Your task to perform on an android device: Open Trainline app, Search for train schedules from London Bridge to Edinburgh Gateway on 15th August at 11am.
Image 0: 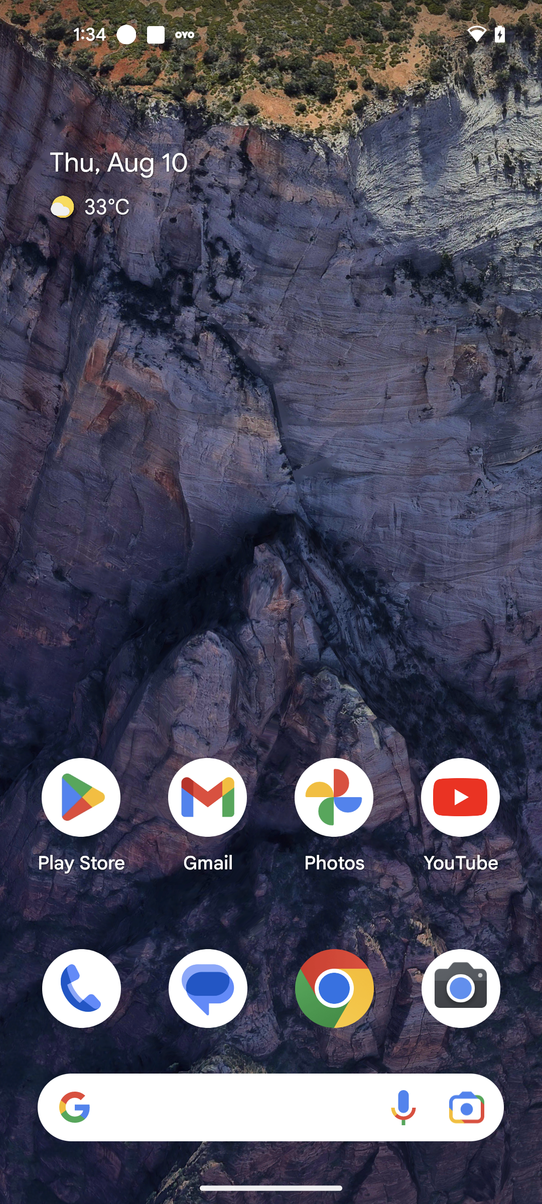
Open Trainline app
Step 0: open app "Trainline"
Image 1: 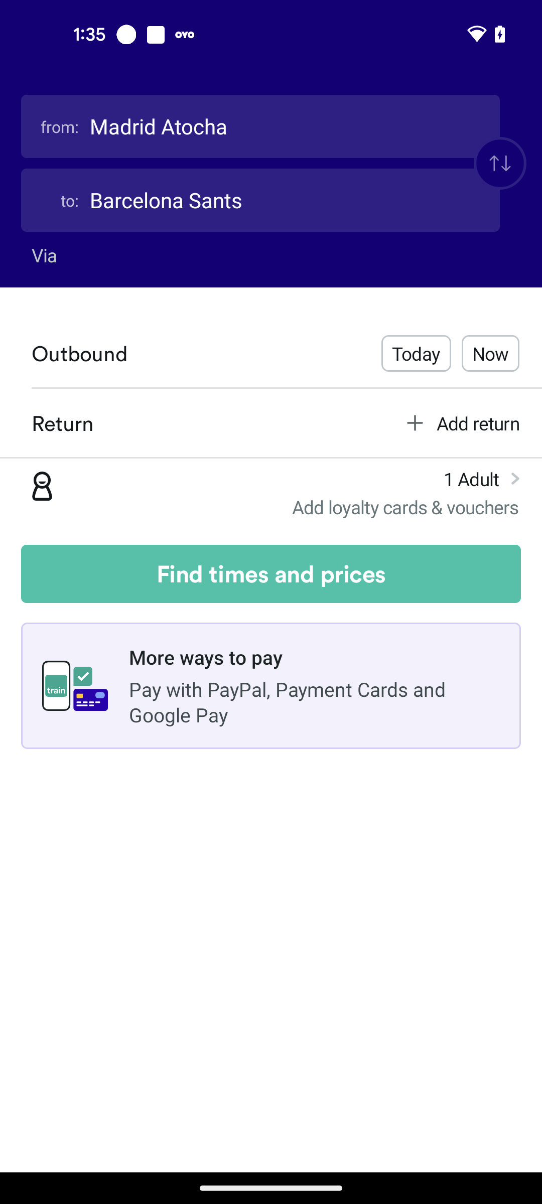
Click on the Departure city section
Step 1: click (260, 126)
Image 2: 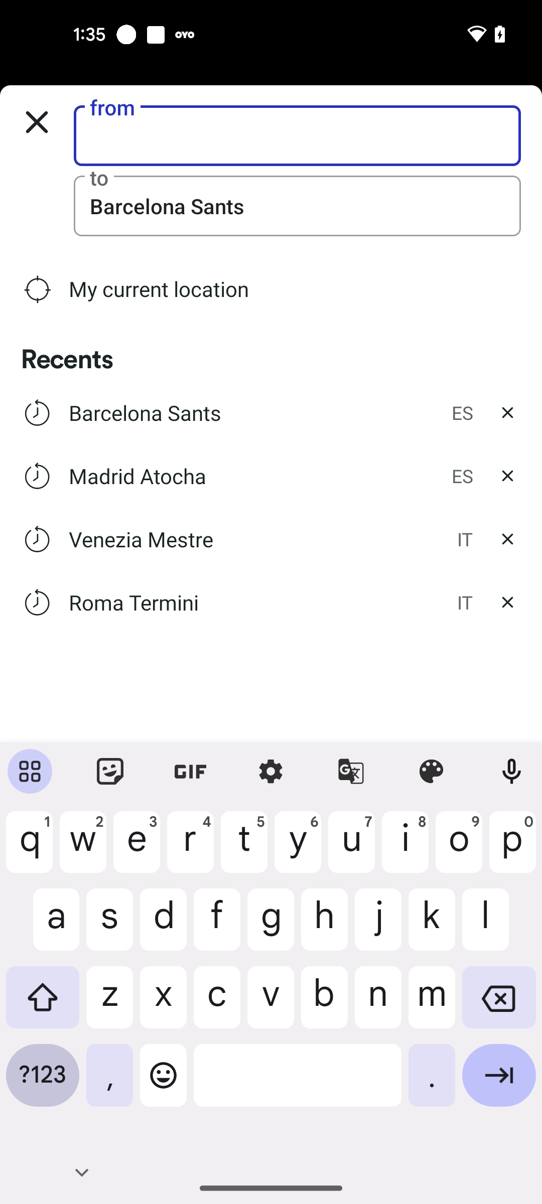
Search for London Bridge
Step 2: type "London Bridge"
Image 3: 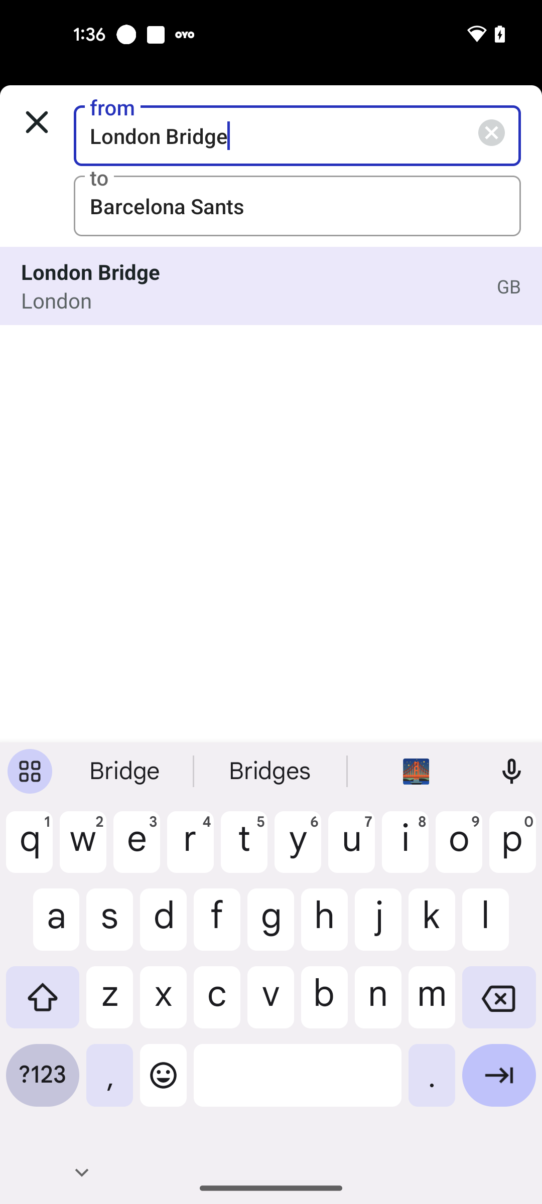
Click on the Arrival city section
Step 3: click (297, 206)
Image 4: 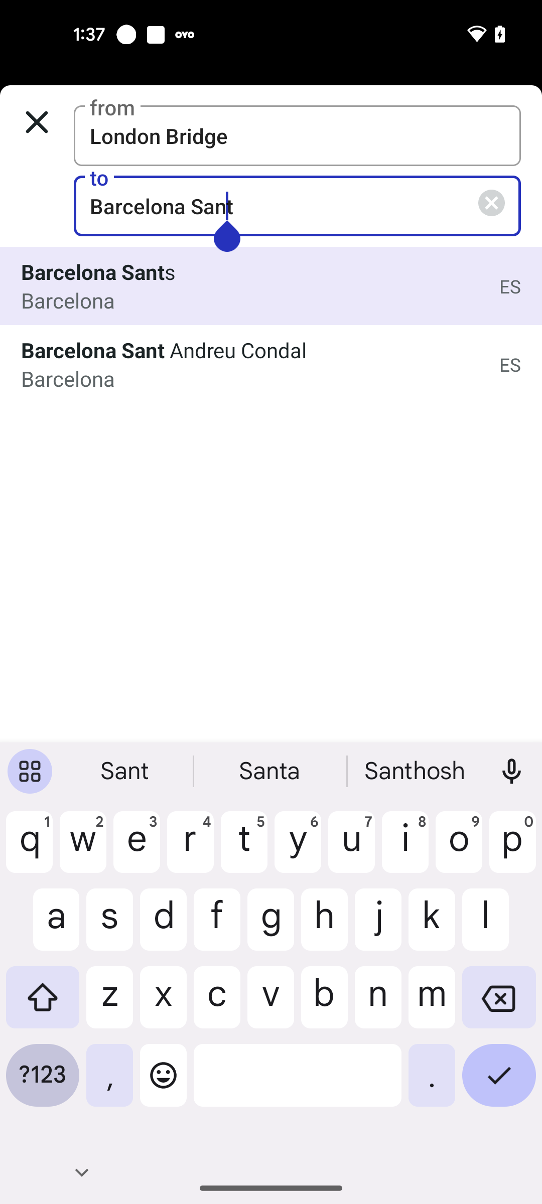
Click on the Close icon at the Arrival city section
Step 4: click (491, 203)
Image 6: 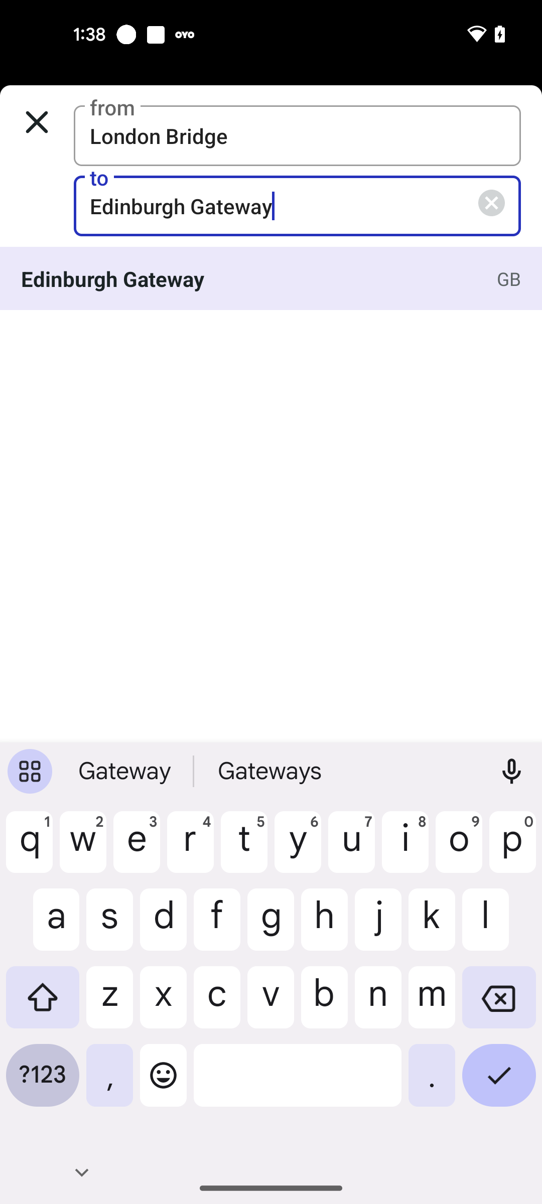
Click on the Tick icon at the bottom right corner of the screen
Step 6: click (499, 1083)
Image 7: 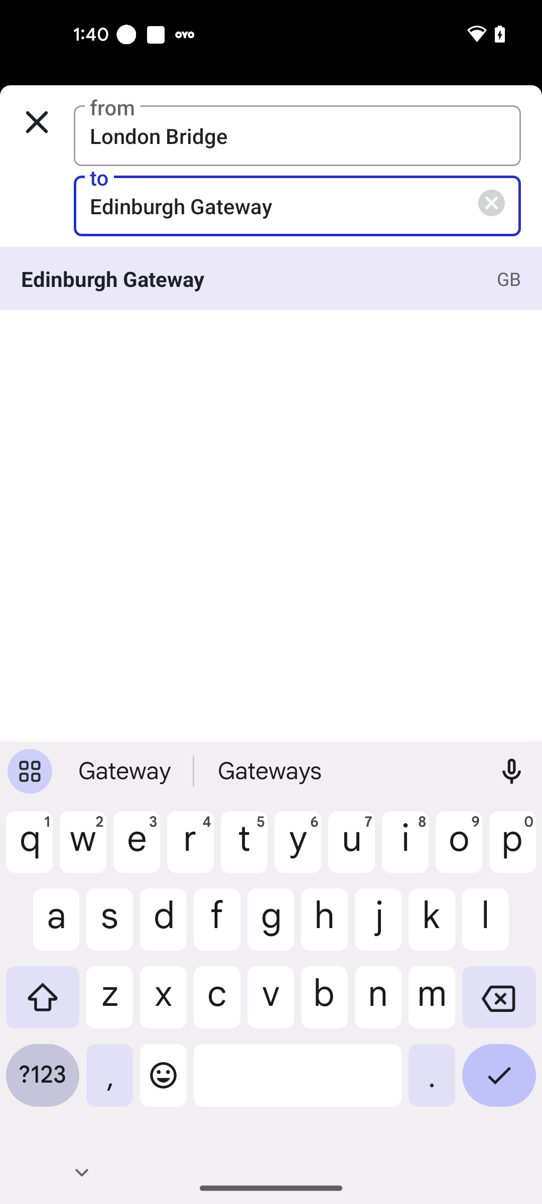
Click on the First search result
Step 7: click (248, 278)
Image 8: 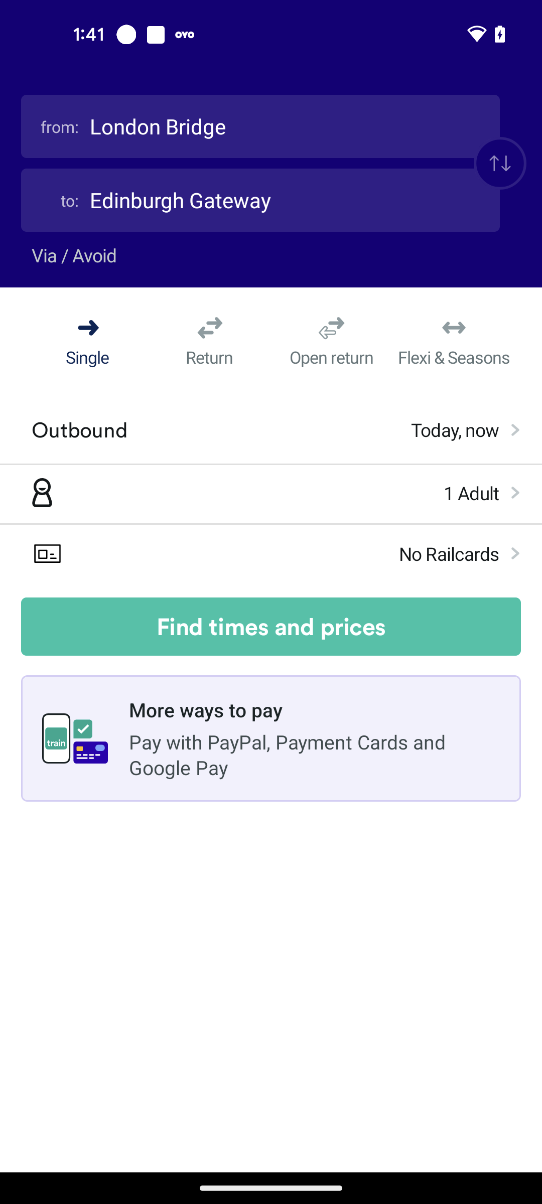
Click on the Outbound option
Step 8: click (221, 429)
Image 9: 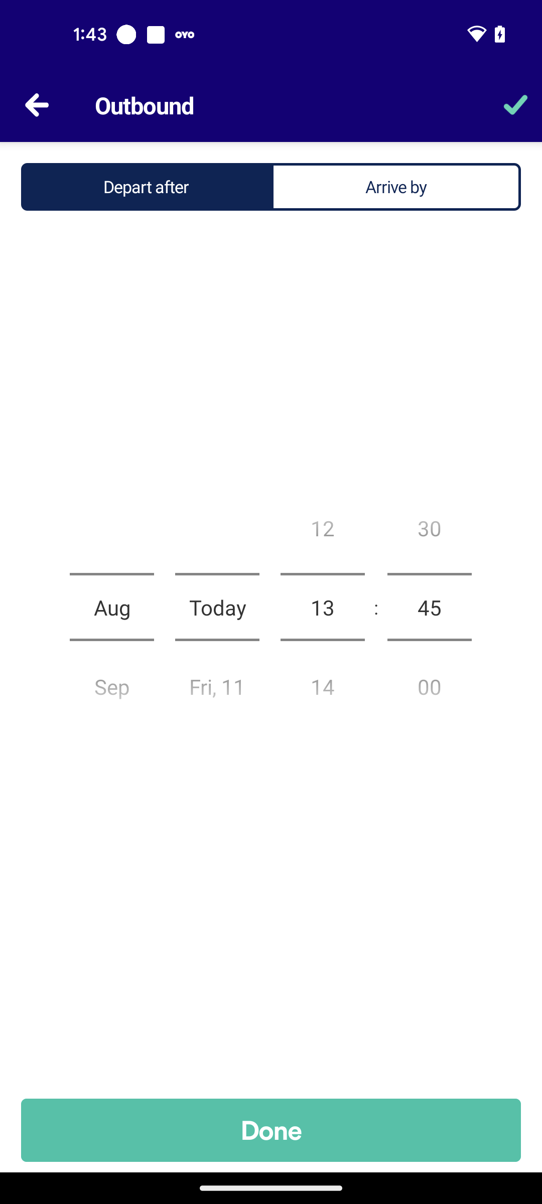
Set the day 15th August 
Step 9: scroll down
Image 10: 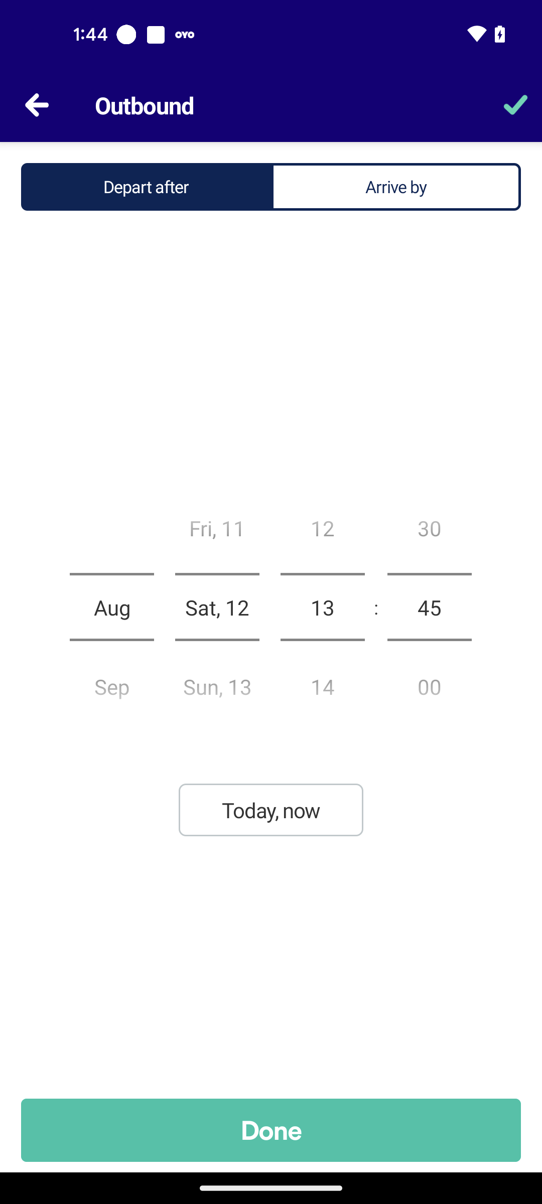
Set the day 15th August 
Step 10: scroll down
Image 11: 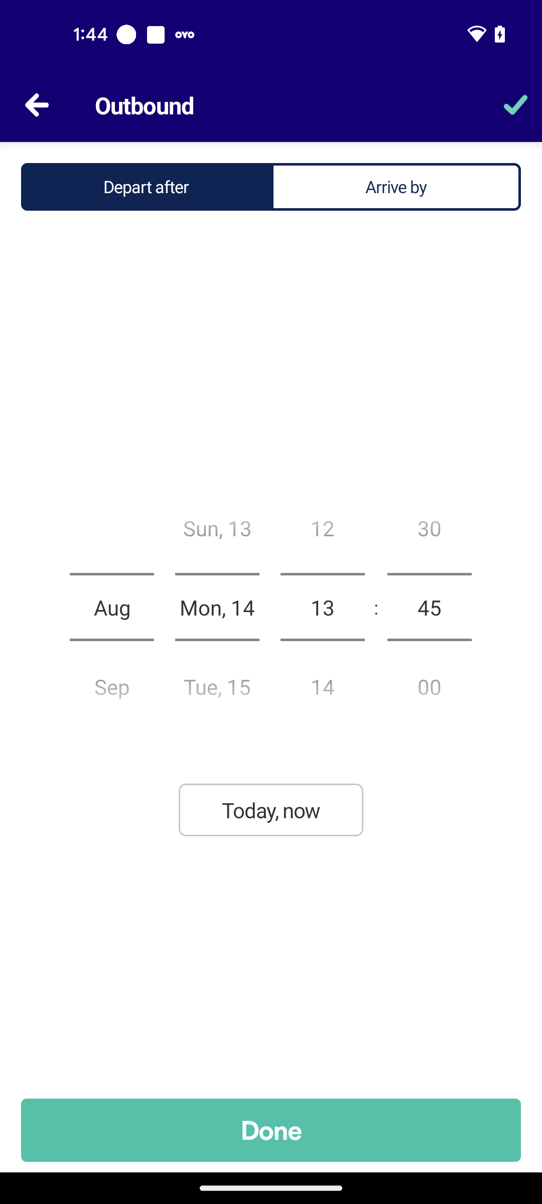
Set the day 15th August 
Step 11: scroll down
Image 12: 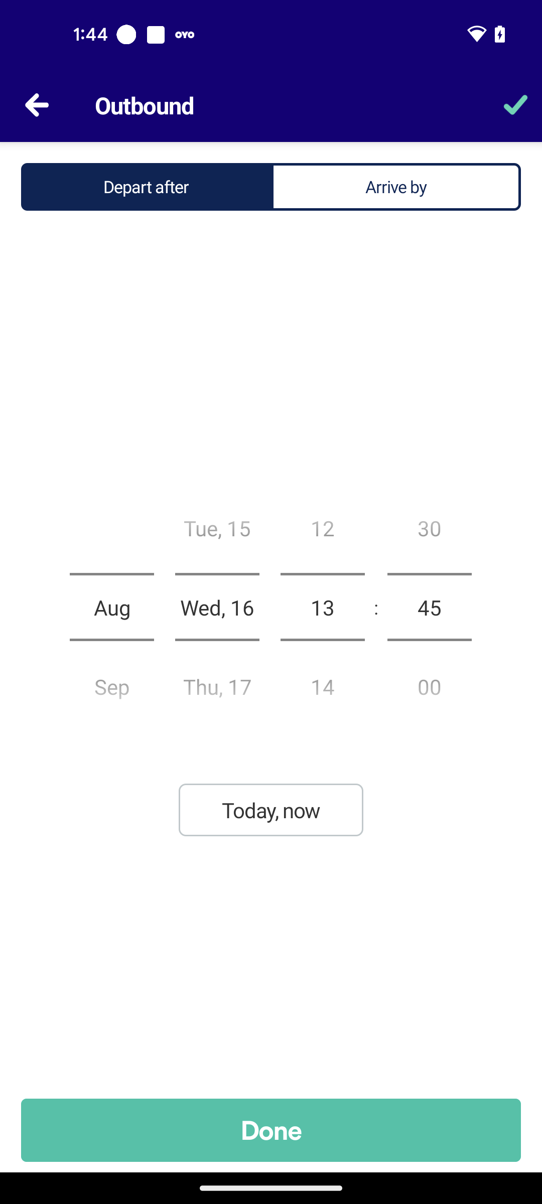
Set the day 15th August 
Step 12: scroll up
Image 13: 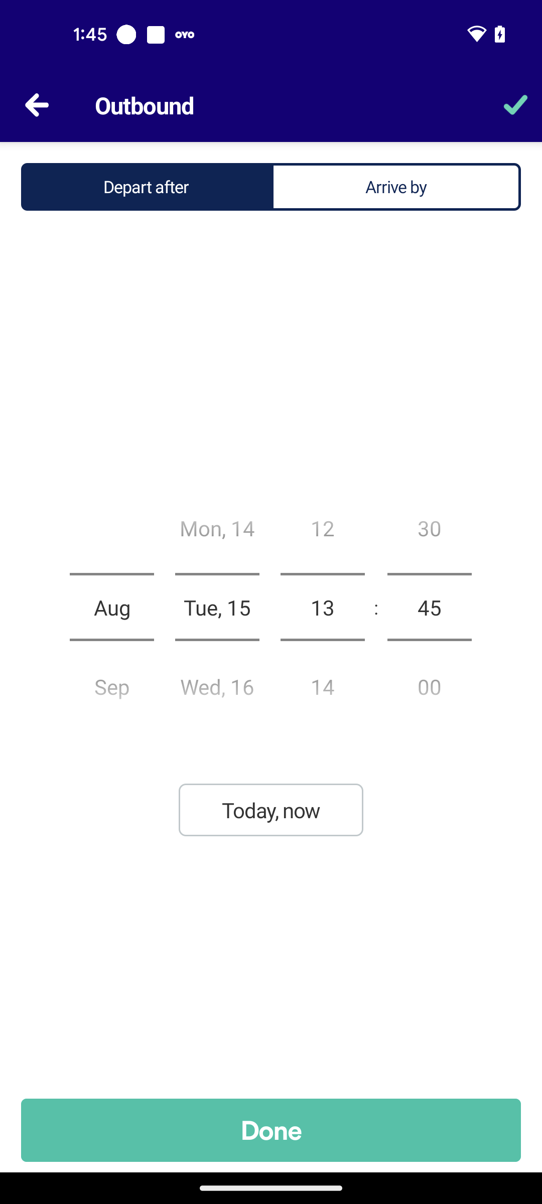
Set hours to 11
Step 13: scroll up
Image 14: 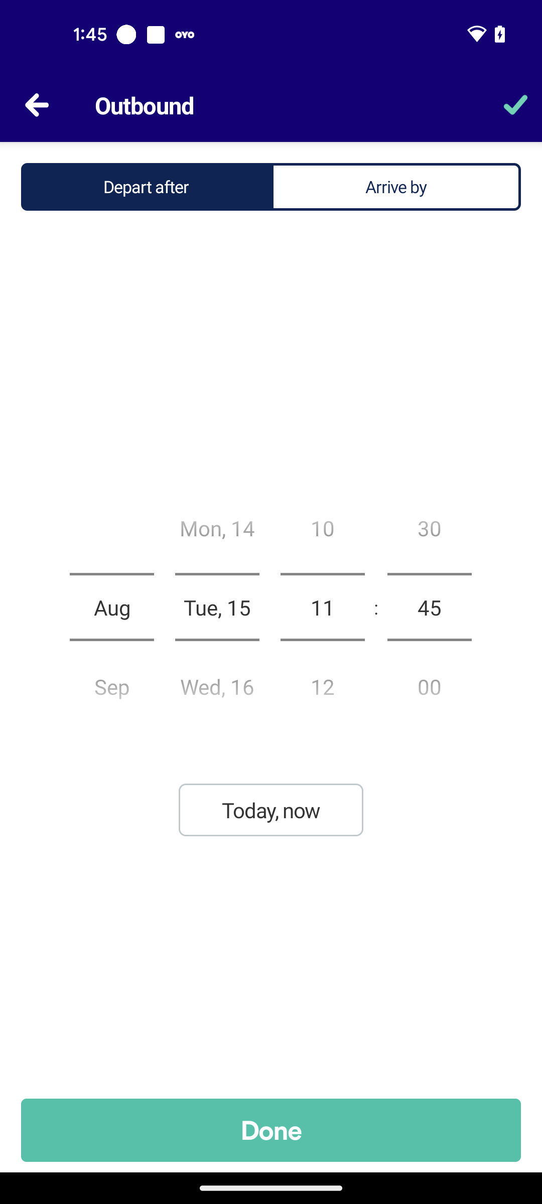
Set minutes to 00
Step 14: scroll down
Image 15: 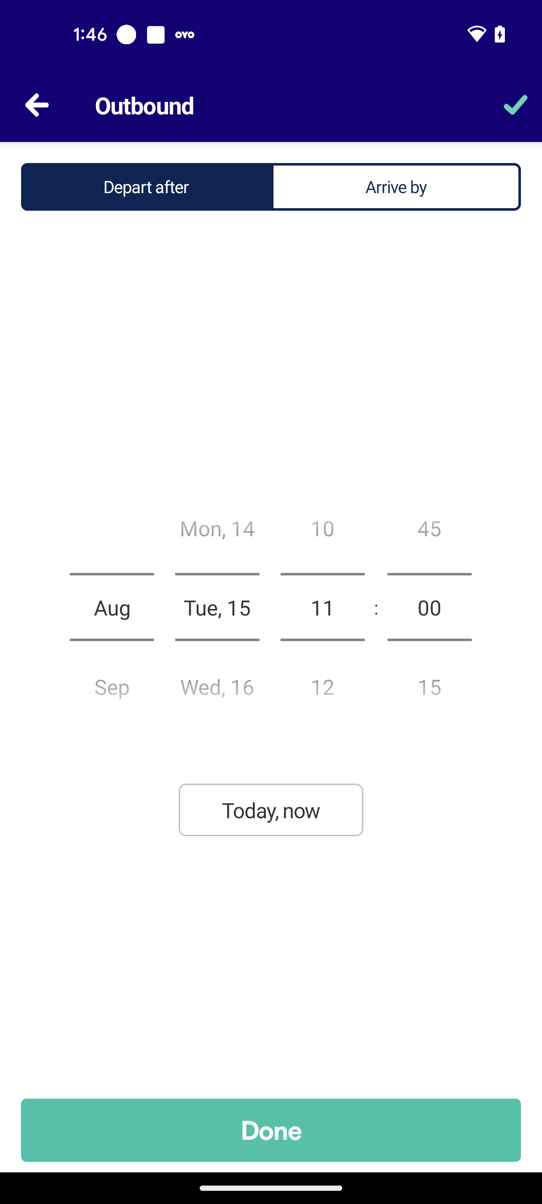
Click on the Done button
Step 15: click (271, 1130)
Image 16: 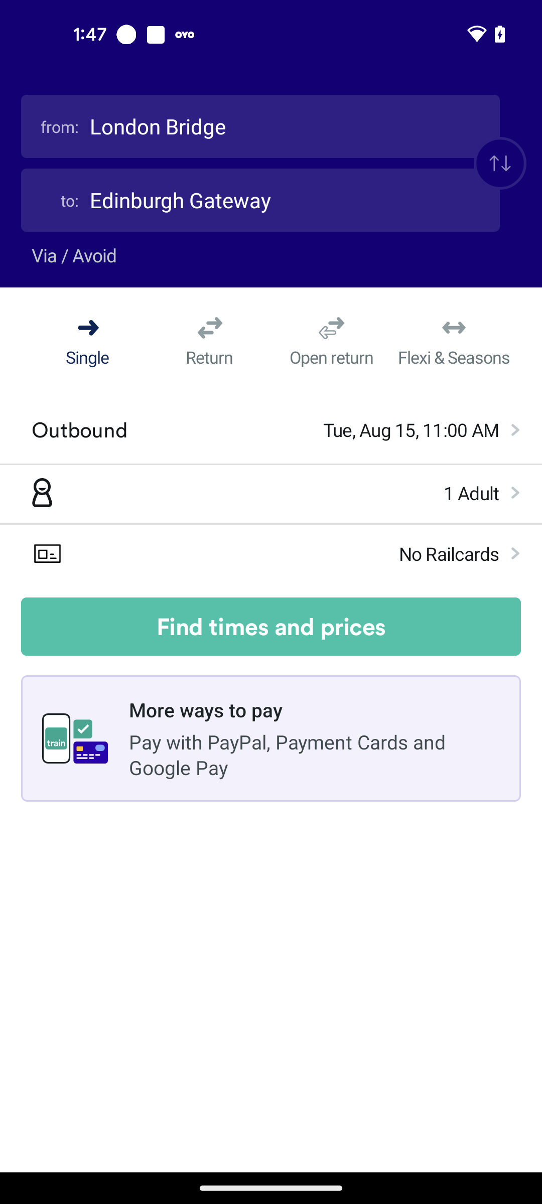
Click on the Find times and prices button
Step 16: click (271, 626)
Image 17: 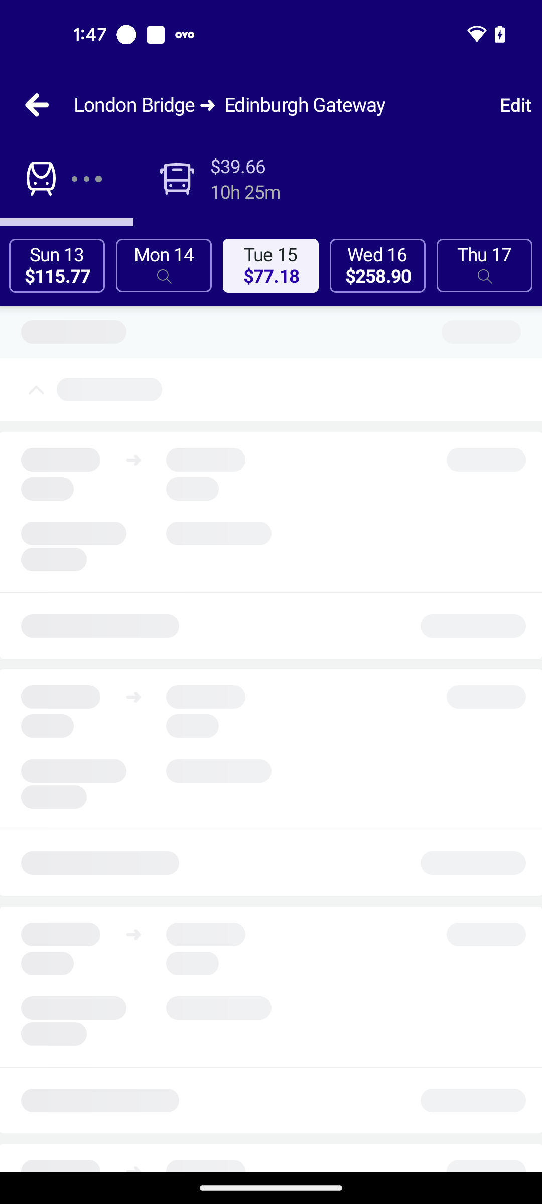
Click on the Find times and prices button
Step 17: wait